Your task to perform on an android device: I wish to use Gmail to refer my friend karin.iversen@example.com to this eatery.
Image 0: 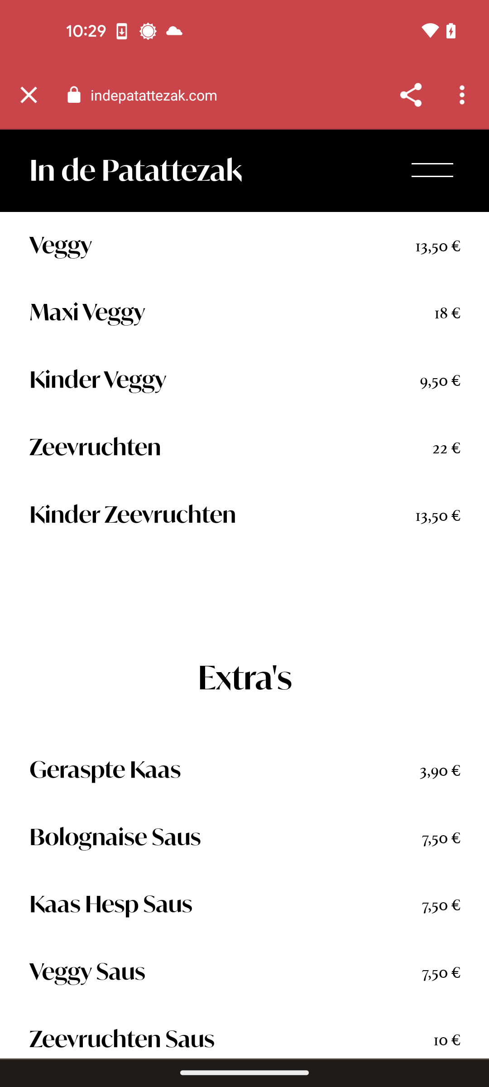
Tap on the share icon at the top right corner of the screen
Step 0: click (411, 95)
Image 1: 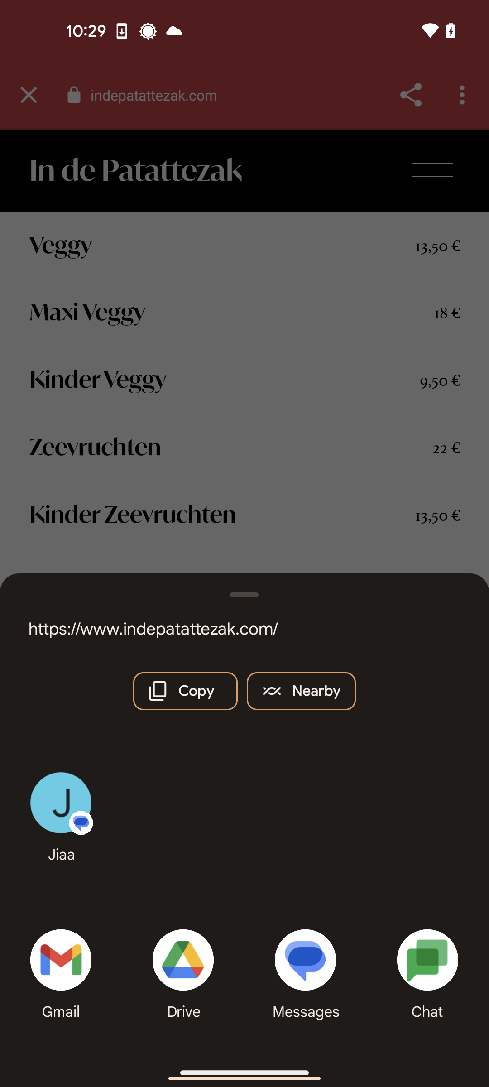
Tap on the gmail option at the bottom left corner of the screen
Step 1: click (60, 960)
Image 2: 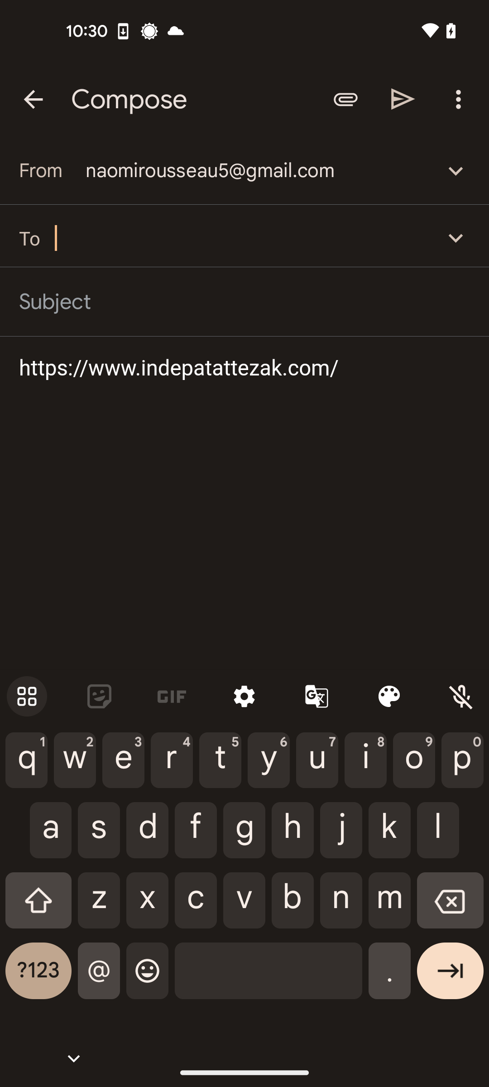
Search for karin.iversen@example.com
Step 2: type "karin.iversen@example.com"
Image 3: 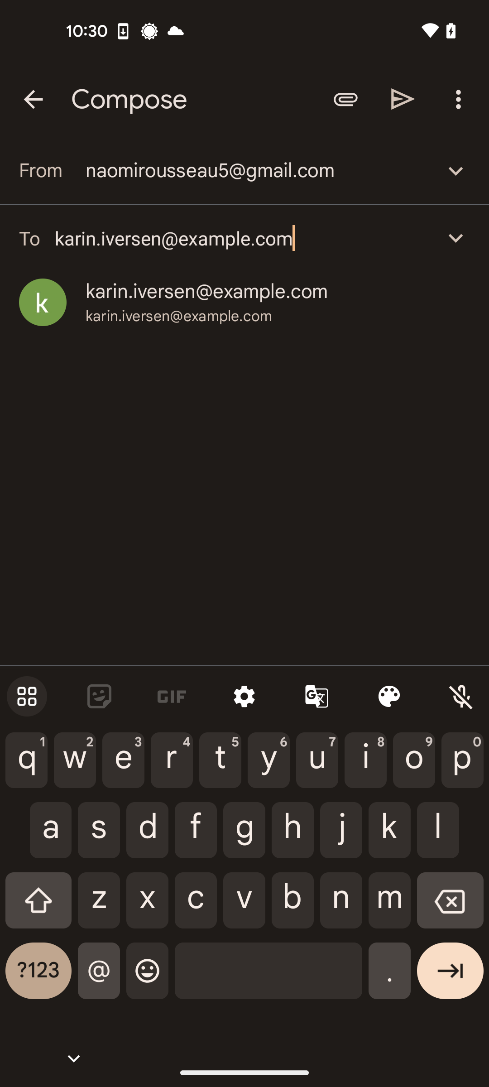
Tap on the send icon at the top right corner of the screen
Step 3: click (403, 99)